Your task to perform on an android device: Mark Glow's Nuture mail as unread
Image 0: 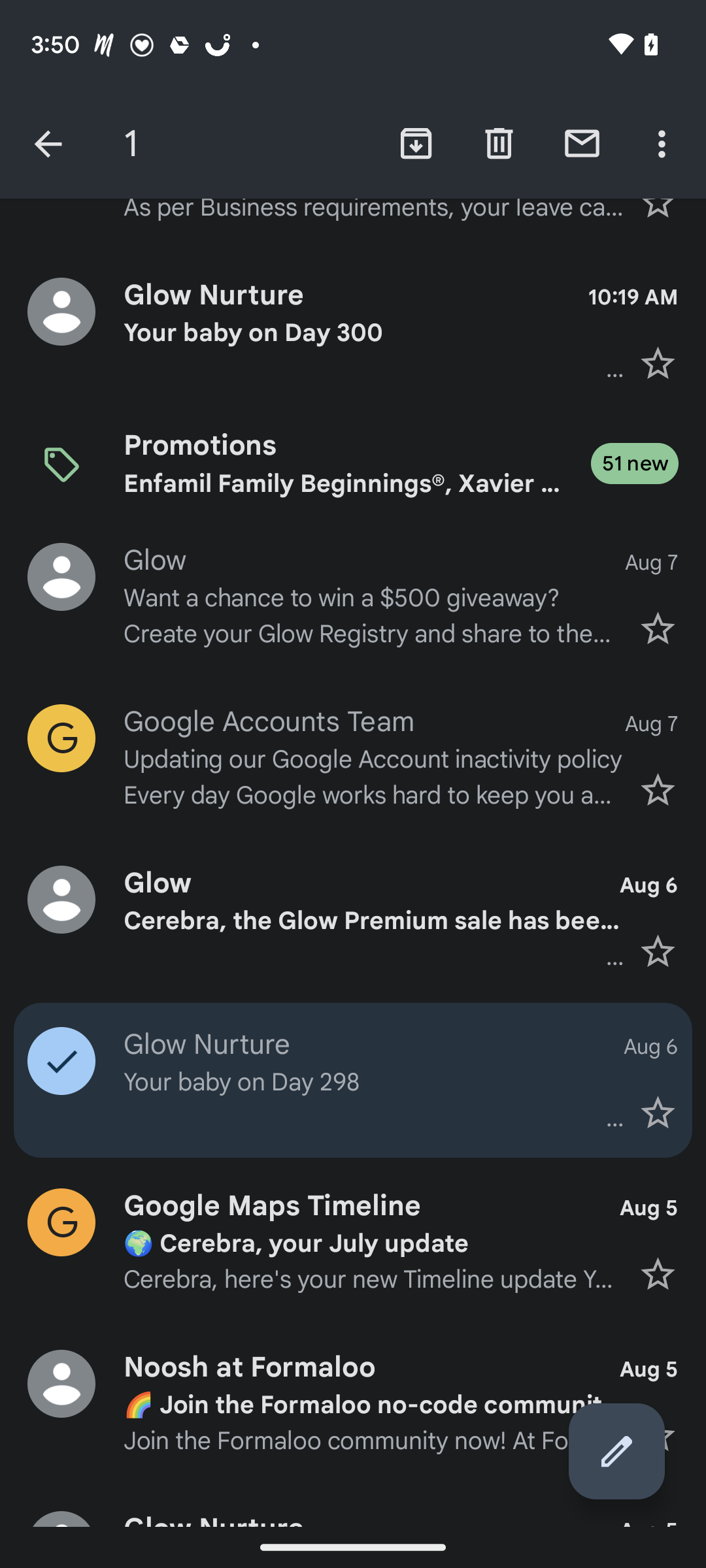
Click on the message icon on the top right to mark message as unread.
Step 0: click (582, 143)